Your task to perform on an android device:  Play a Recipe video for Brick French Toast.
Image 0: 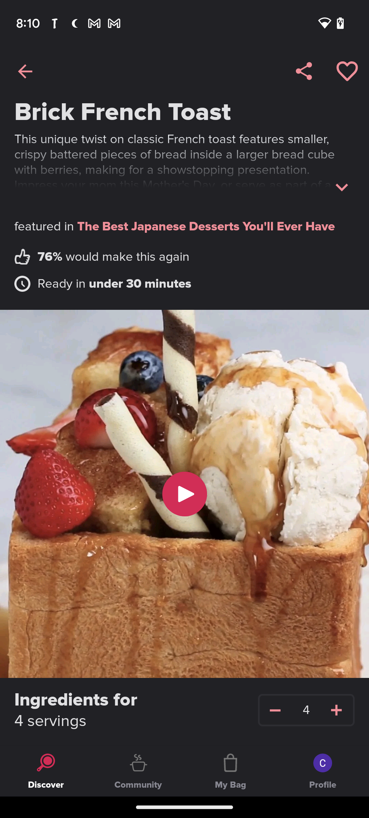
Click on The Play icon 
Step 0: click (184, 494)